Your task to perform on an android device: I am going to start cycling  and want to record the time for completing 1 Mile and do the improvement accordingly , Start the stopwatch in the clock app .
Image 0: 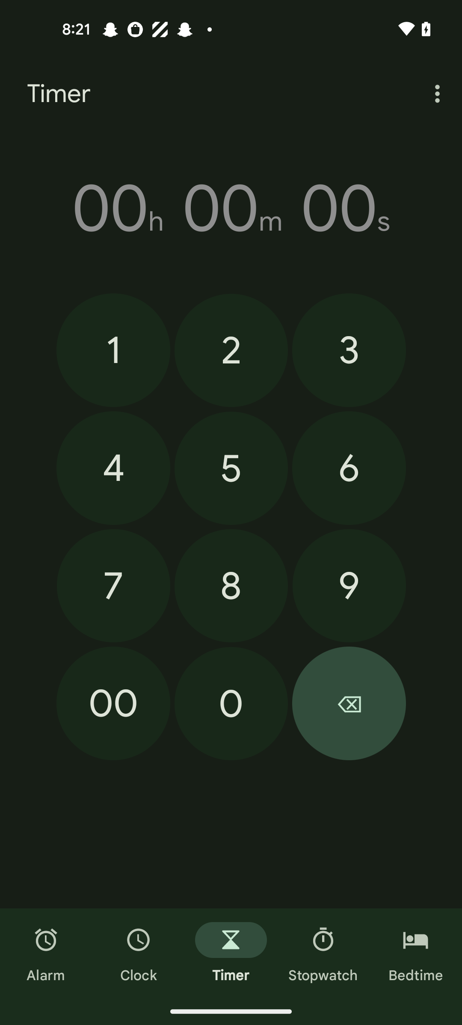
Click on the stopwatch section at the bottom of the screen
Step 0: click (323, 953)
Image 1: 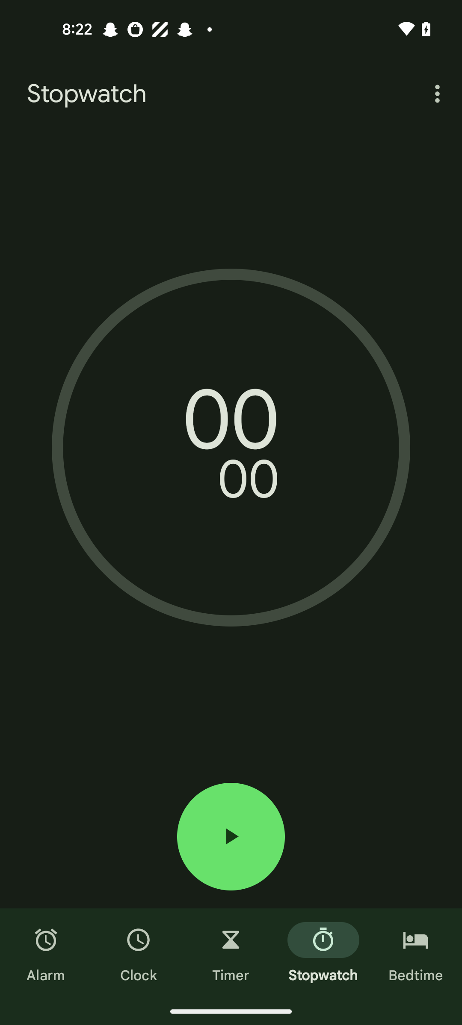
Click on the play start button of the screen 
Step 1: click (231, 836)